Your task to perform on an android device: Create a new drawing in the Drawing pad app.
Image 0: 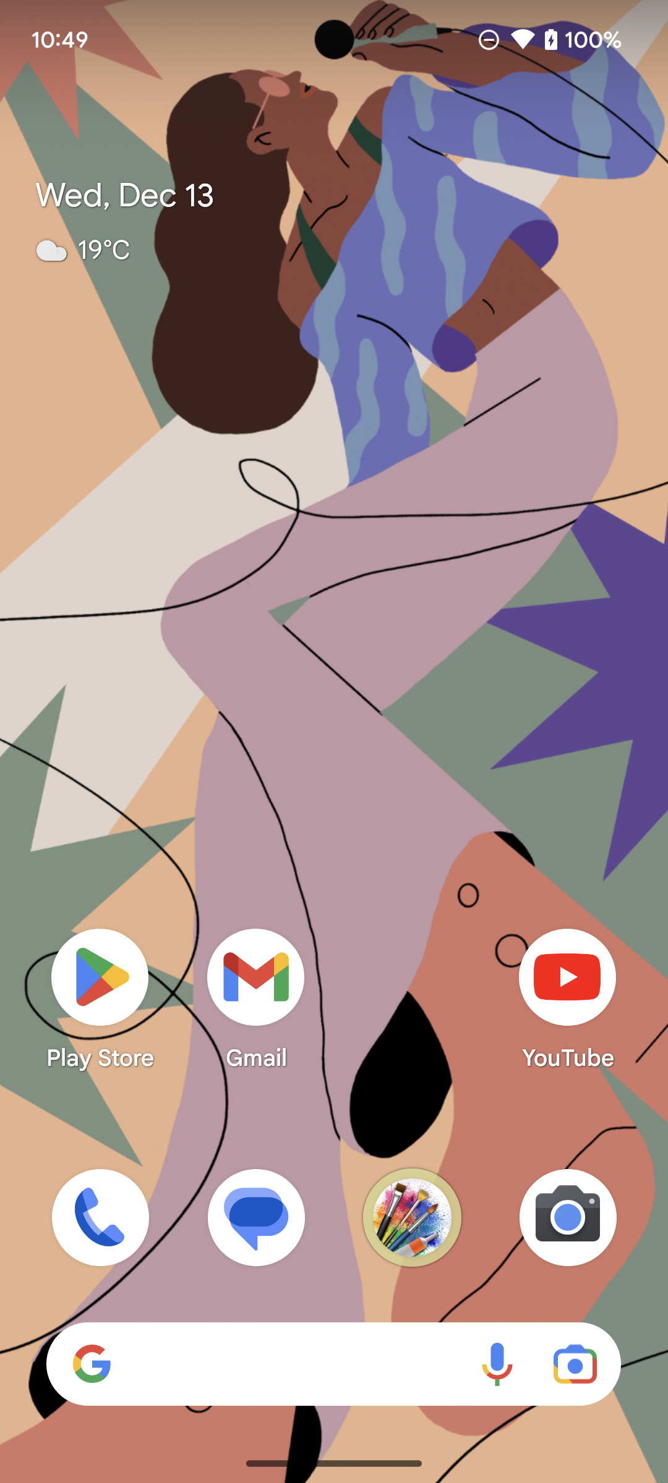
Open Drawing pad app.
Step 0: open app "Drawing Pad for Everyone"
Image 1: 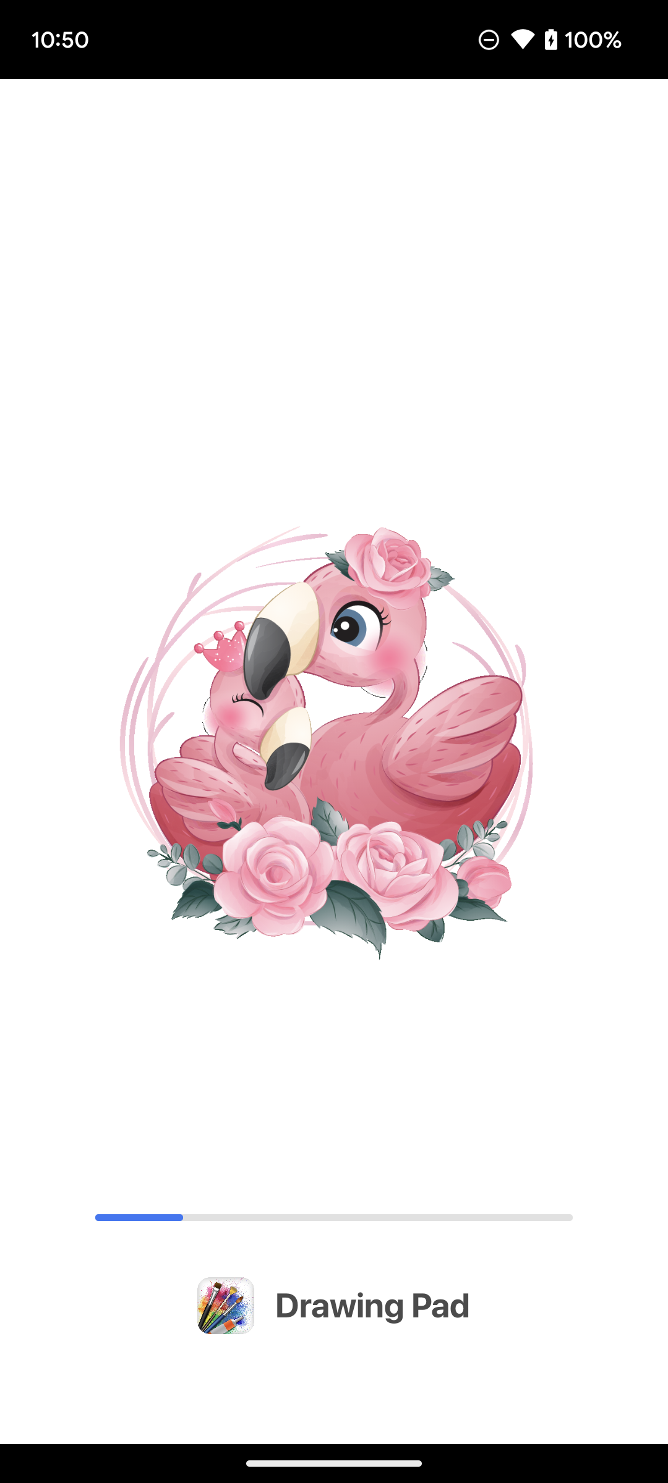
Open Drawing pad app.
Step 1: wait
Image 2: 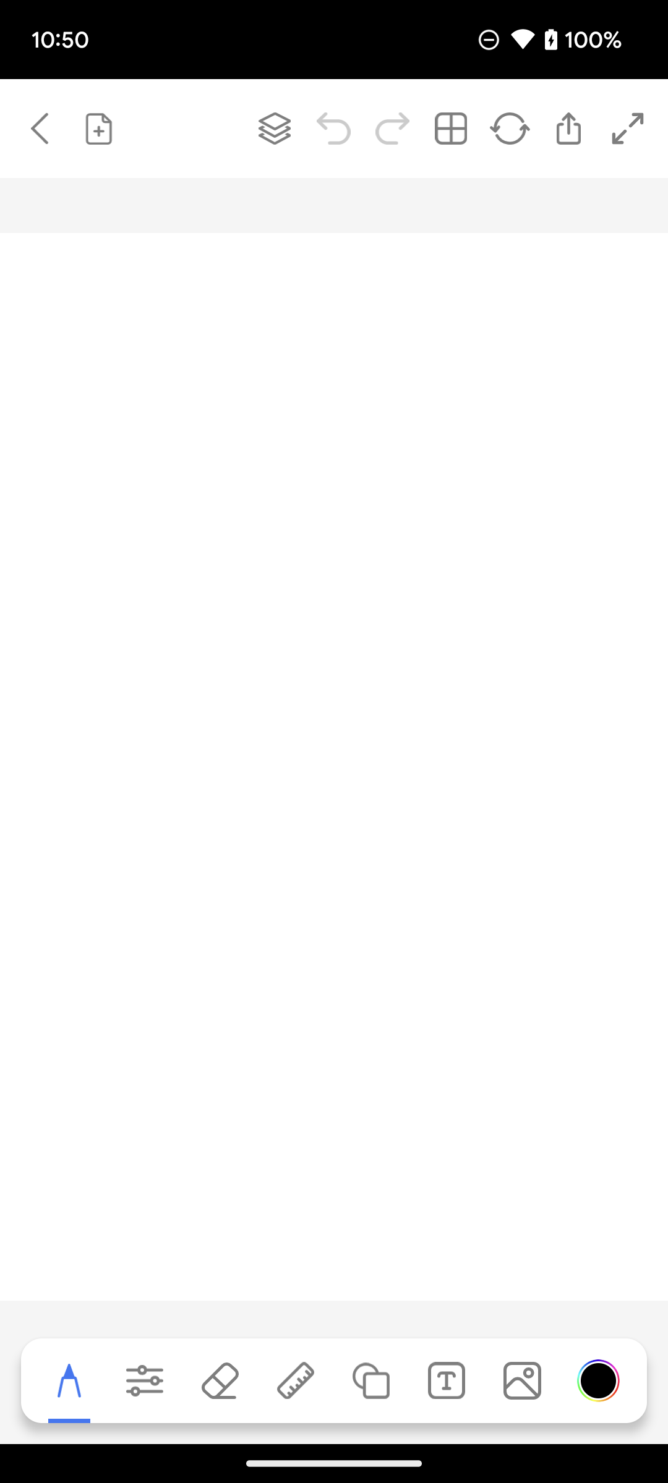
Click on the screen and make a drawing.
Step 2: click (304, 620)
Image 3: 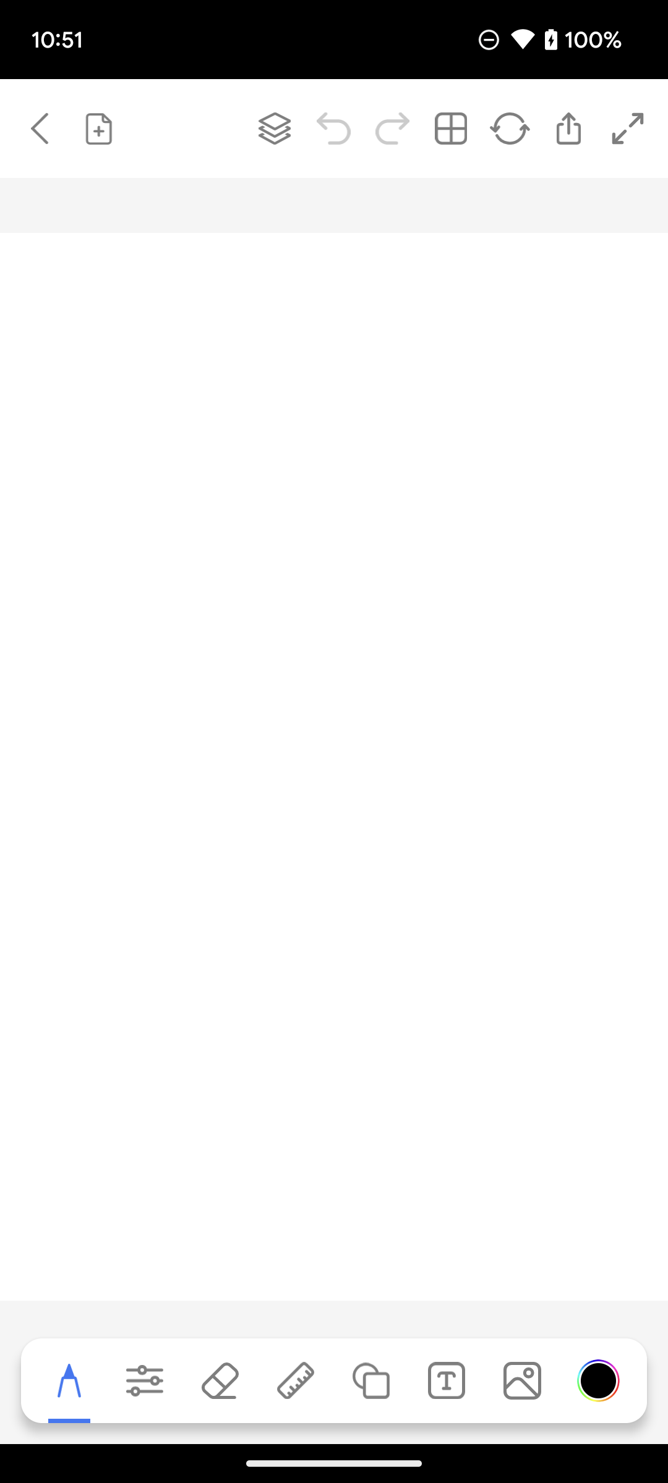
Click on the screen and make a drawing.
Step 3: wait